Your task to perform on an android device: Restore the plants file from the trash
Image 0: 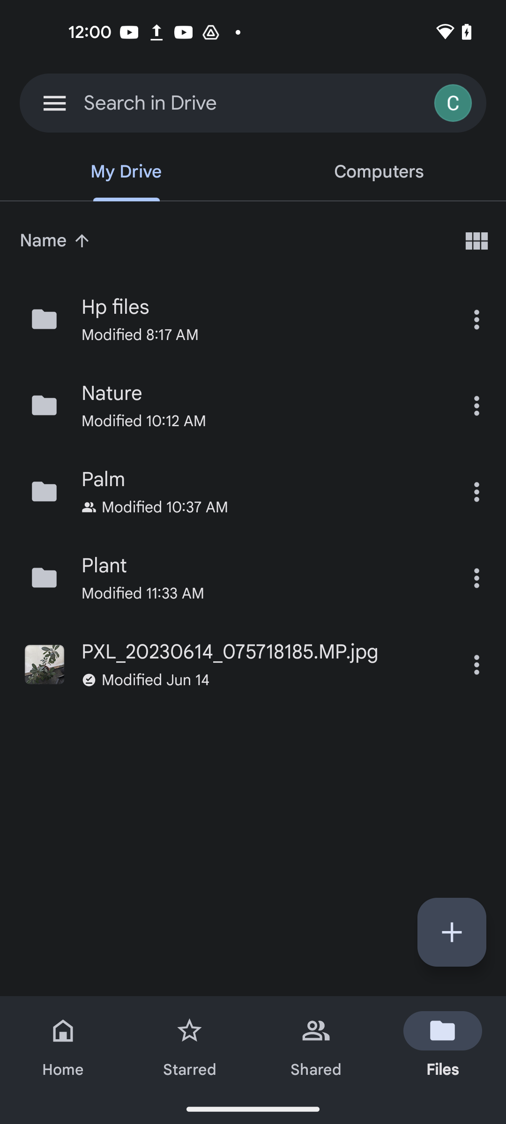
click on the menu at the top left corner of the screen 
Step 0: click (54, 103)
Image 1: 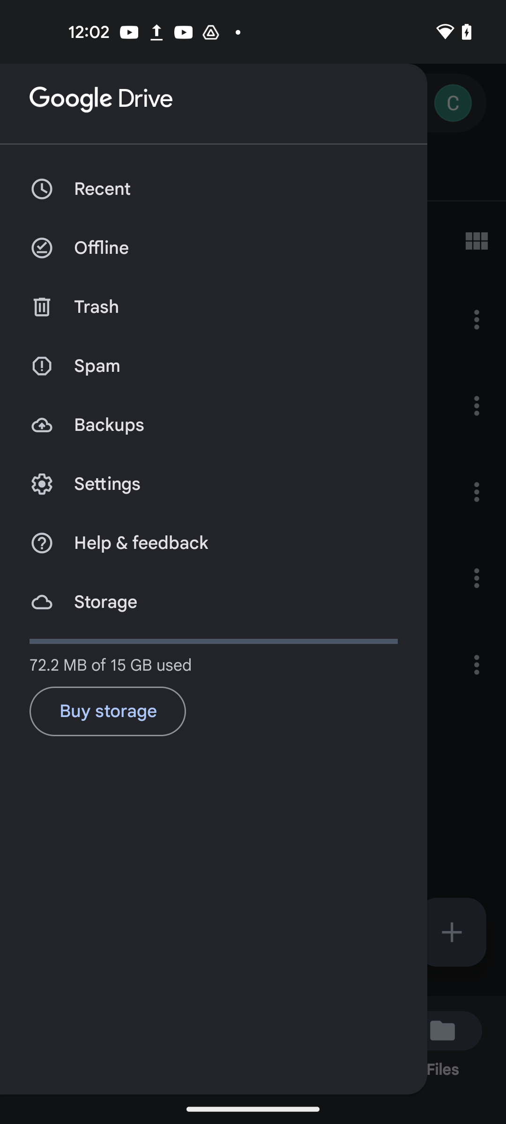
Click on the trash icon
Step 1: click (264, 307)
Image 2: 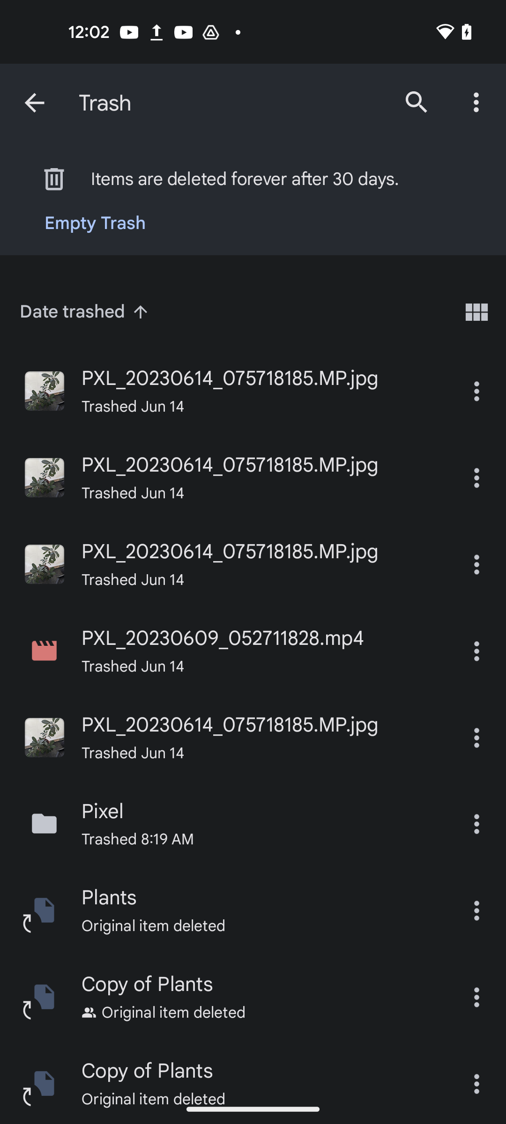
Click on the three dots of the plants file.
Step 2: click (476, 910)